Your task to perform on an android device: I want to view WeikFIELD baking powder for more clarity.
Image 0: 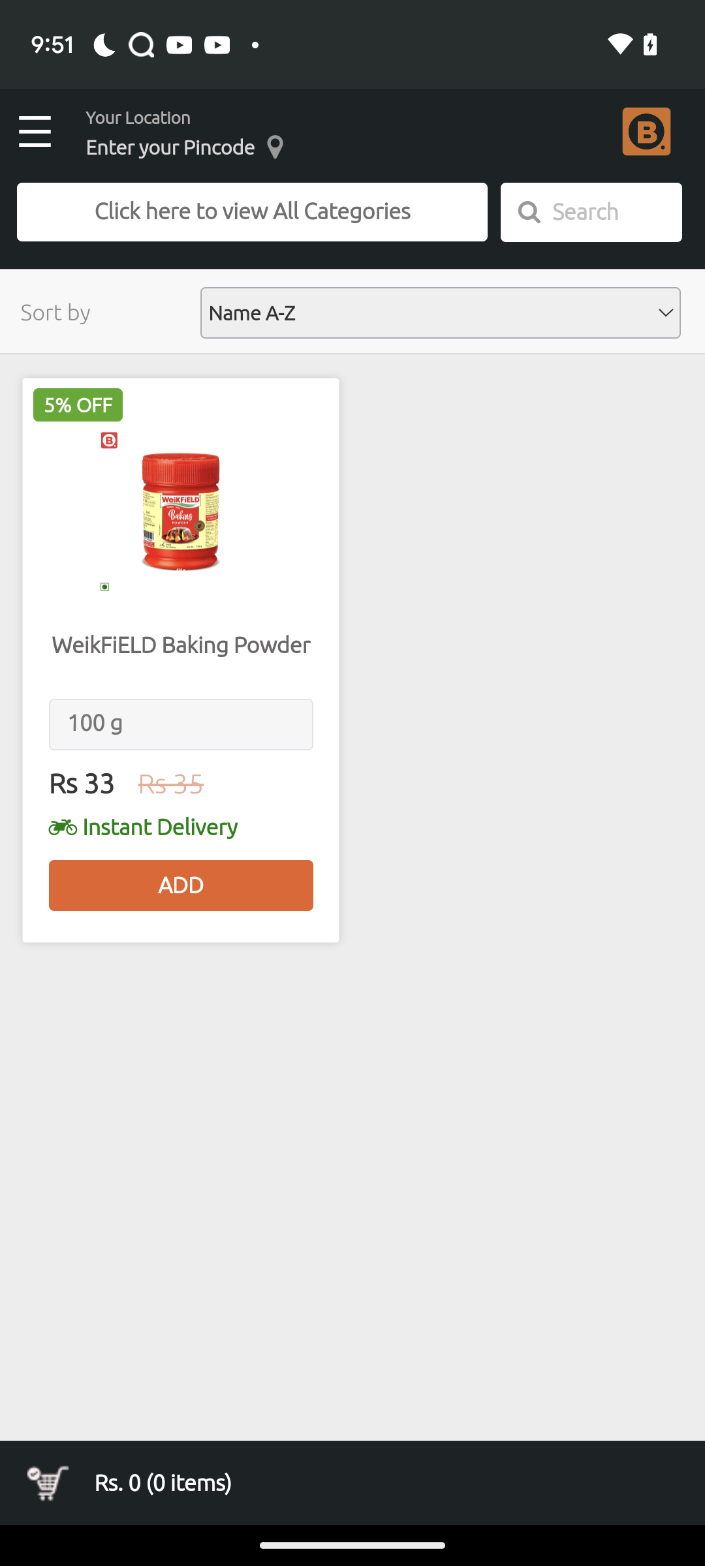
click on the WeikFIELD baking powder
Step 0: click (180, 510)
Image 1: 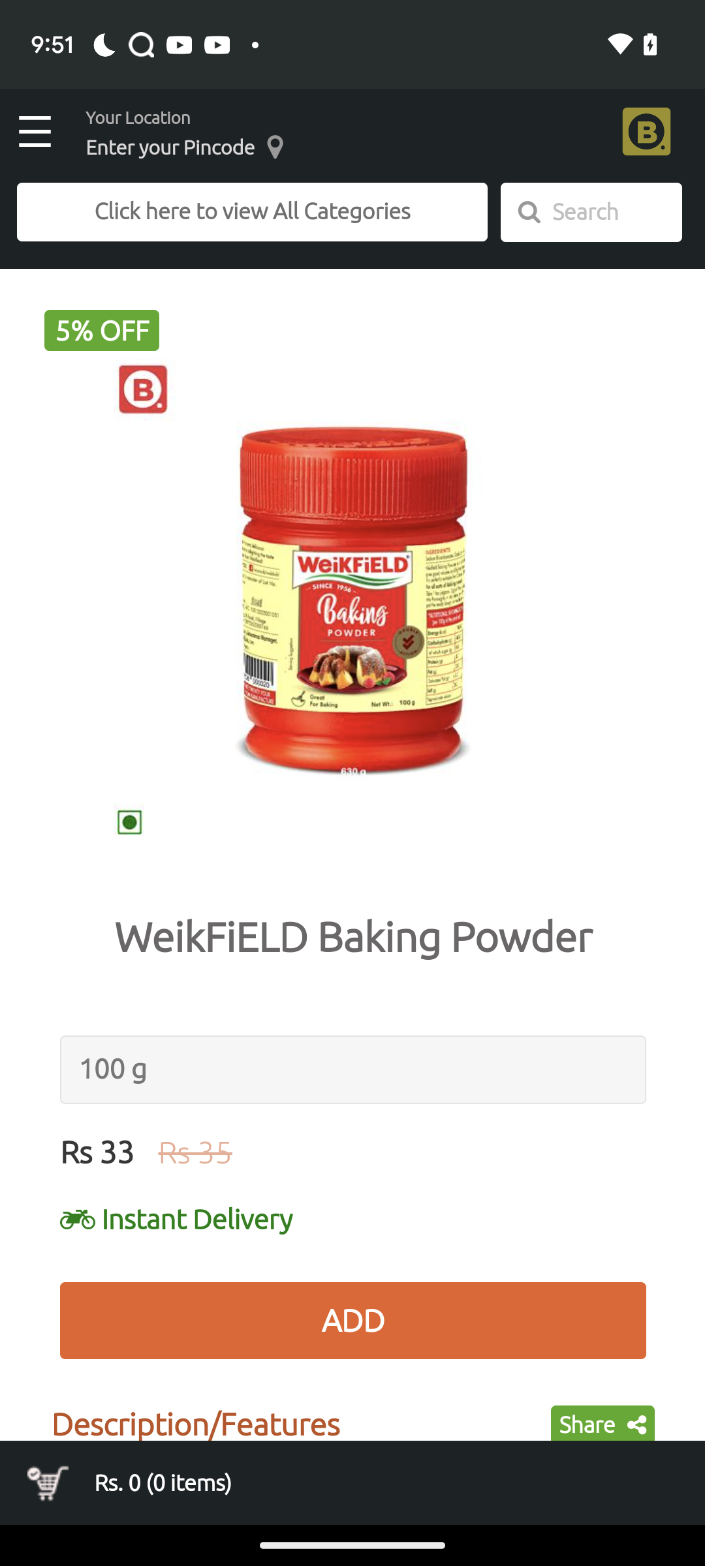
Swipe up to view details
Step 1: scroll down